Your task to perform on an android device: Read the reviews for UltraBOOST Light C.RDY shoes in the Adidas app
Image 1: 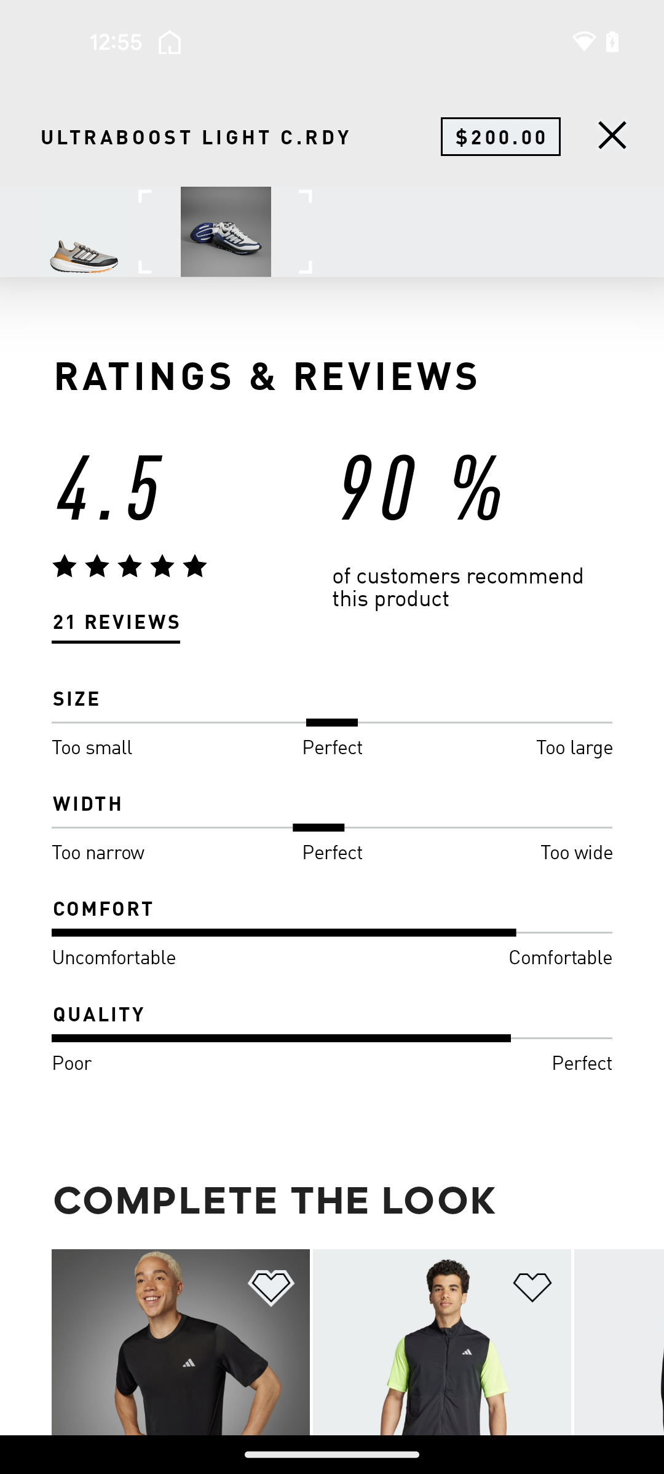
Click on the REVIEWS button
Step 1: click (116, 623)
Image 2: 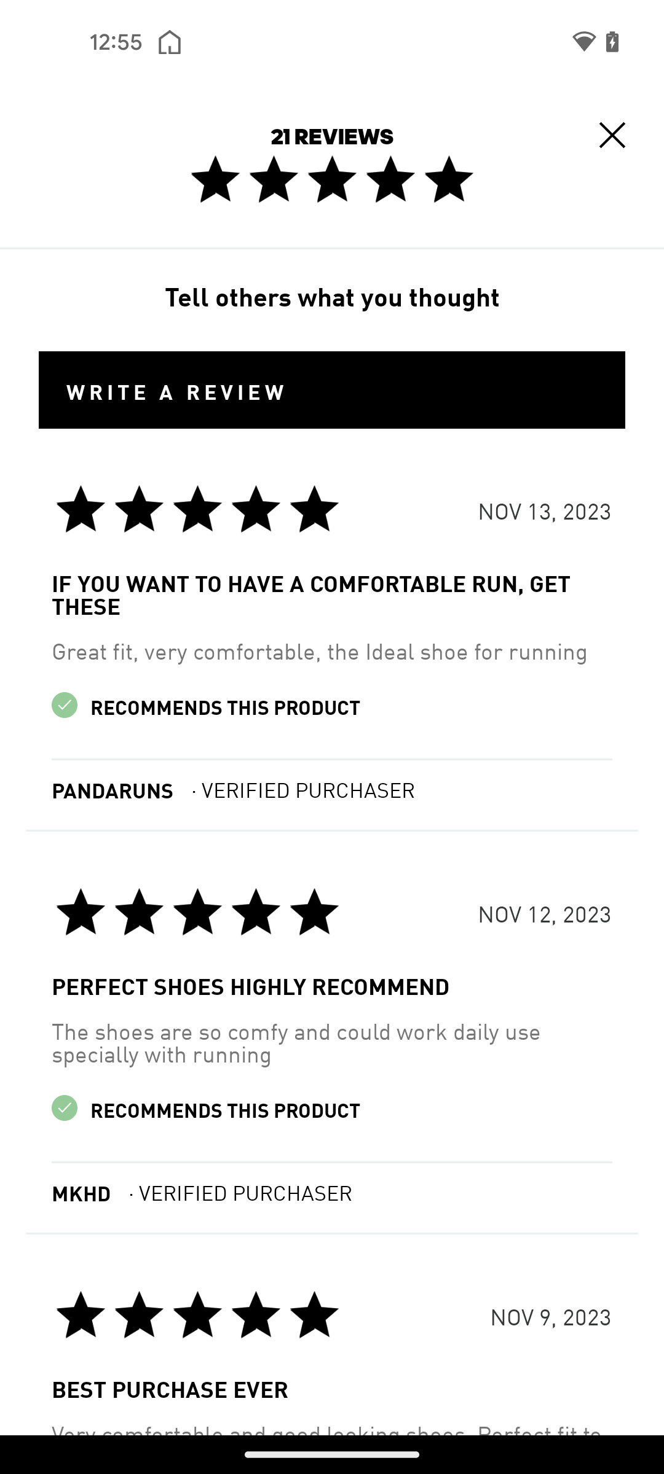
Swipe up for more reviews
Step 2: scroll down
Image 3: 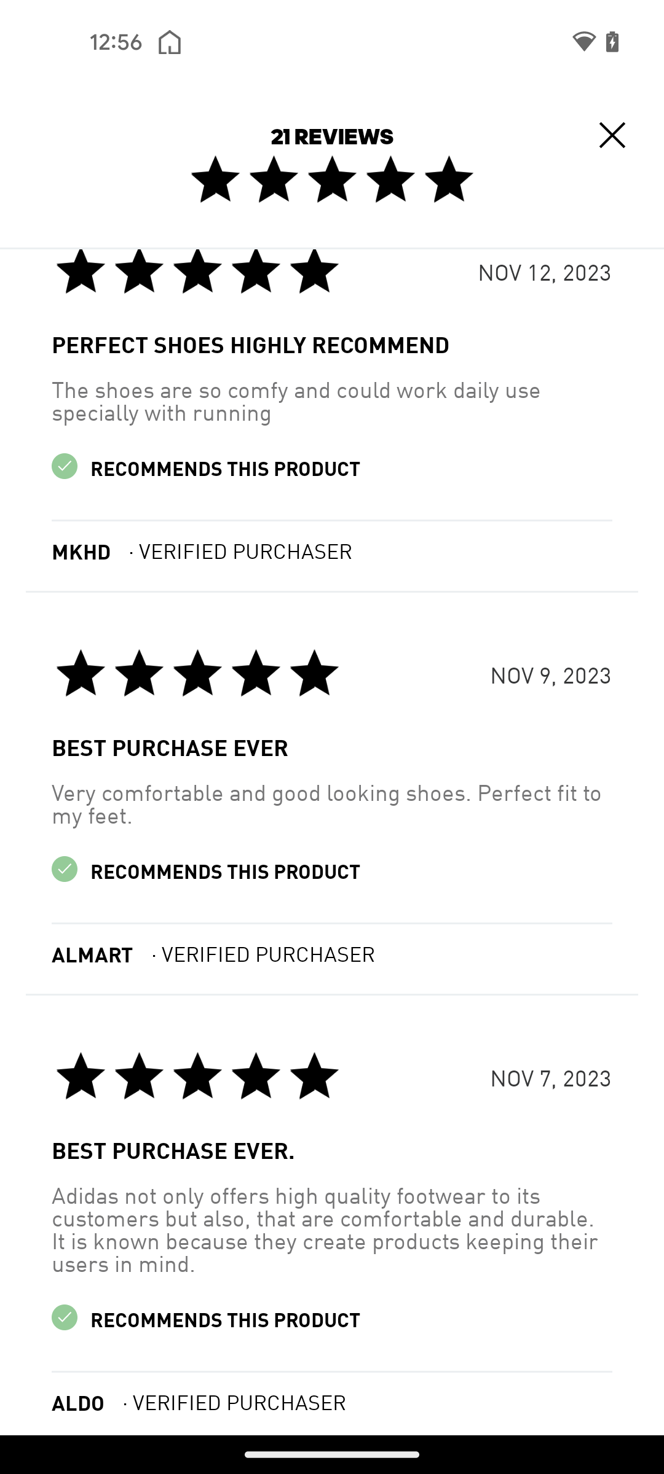
Swipe up for more reviews
Step 3: scroll down
Image 4: 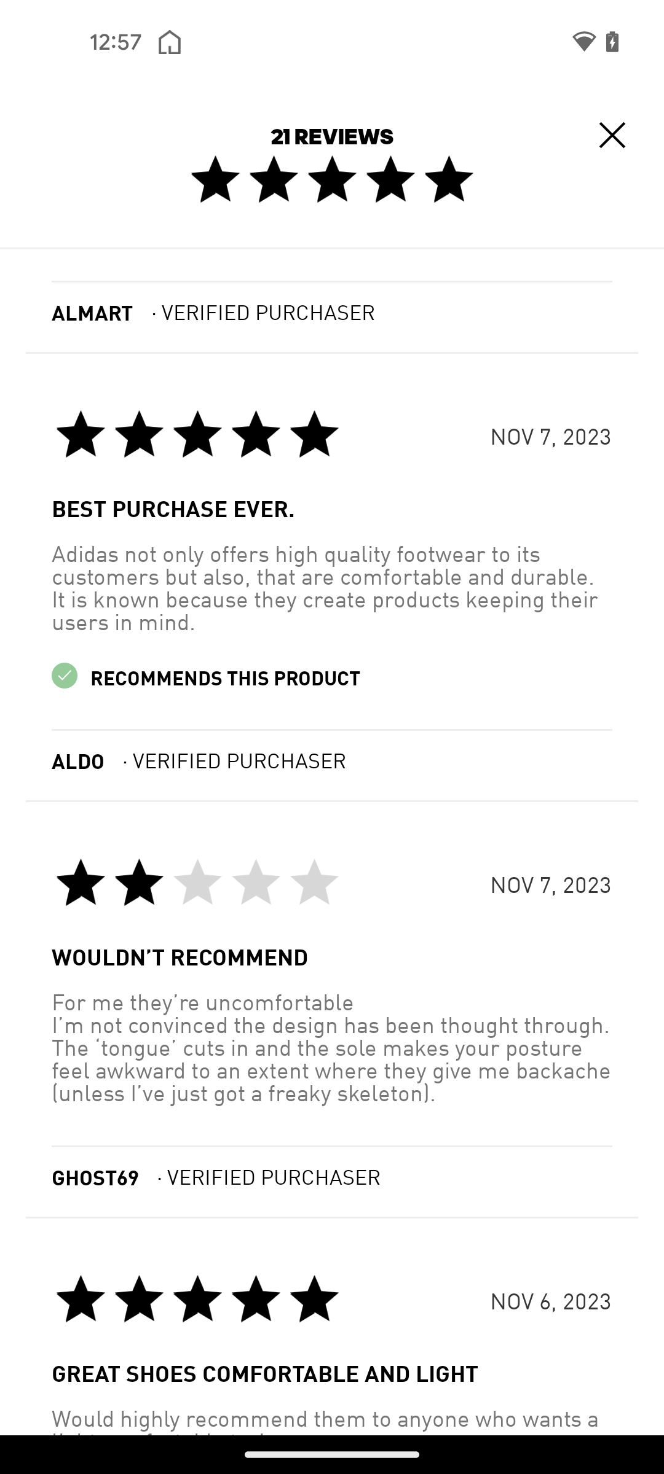
Swipe up for more reviews
Step 4: scroll down
Image 5: 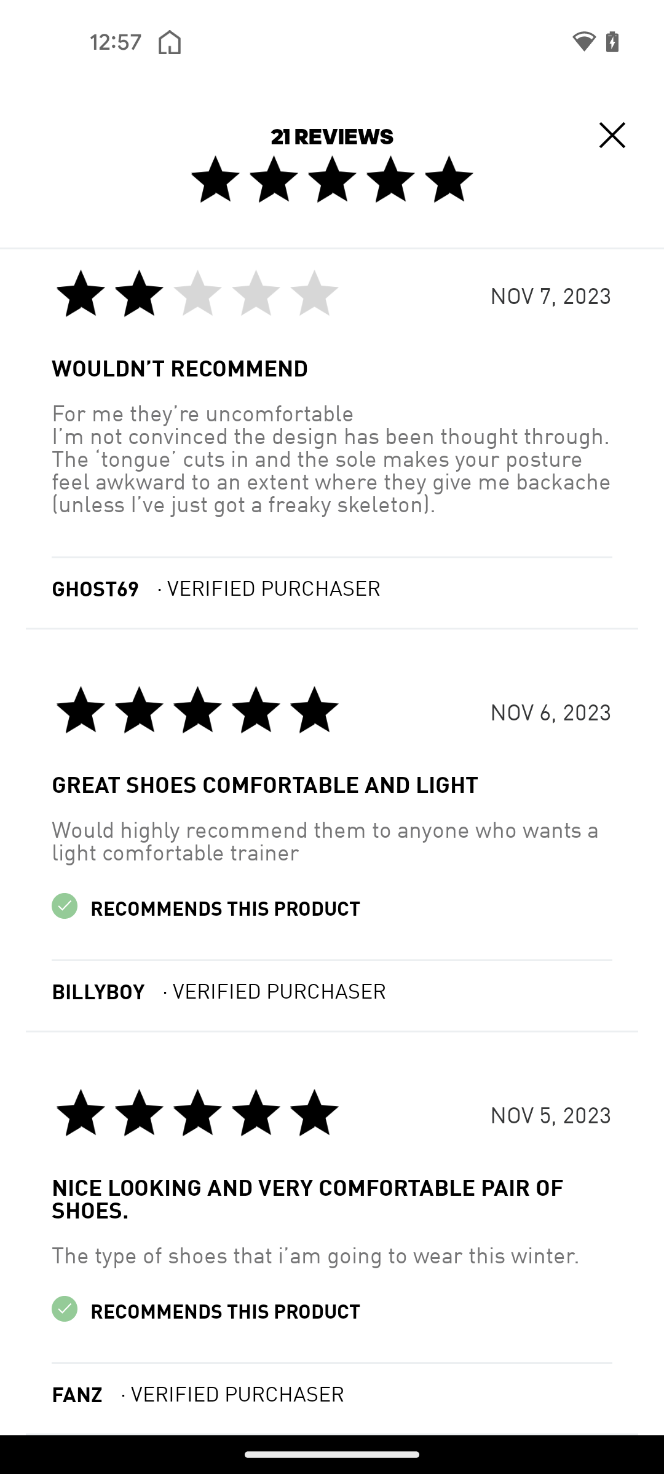
Swipe up for more reviews
Step 5: scroll down